Your task to perform on an android device: To fix my window hinges, I want to search for a hammer drill machine on the DHgate app. 
Image 0: 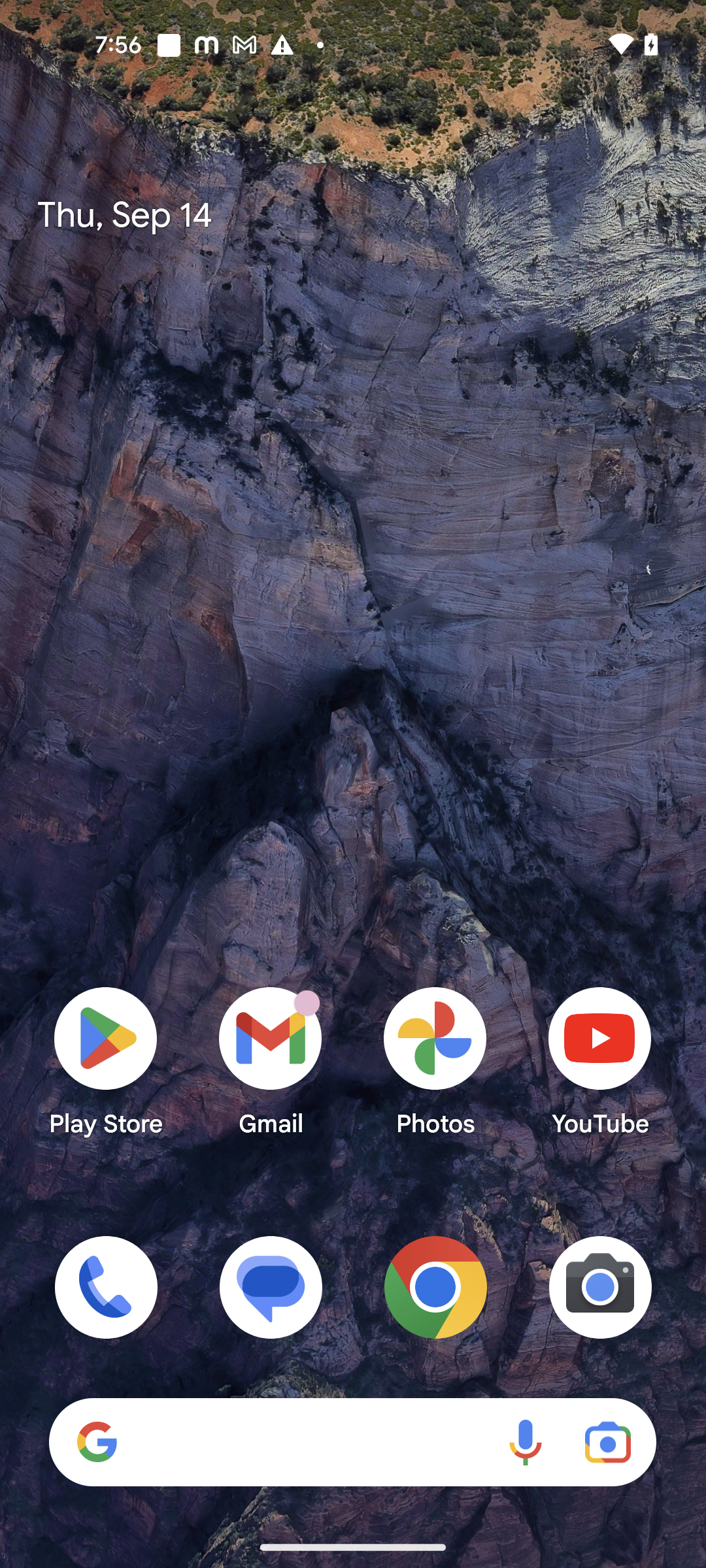
Open DHgate app
Step 0: open app "DHgate"
Image 1: 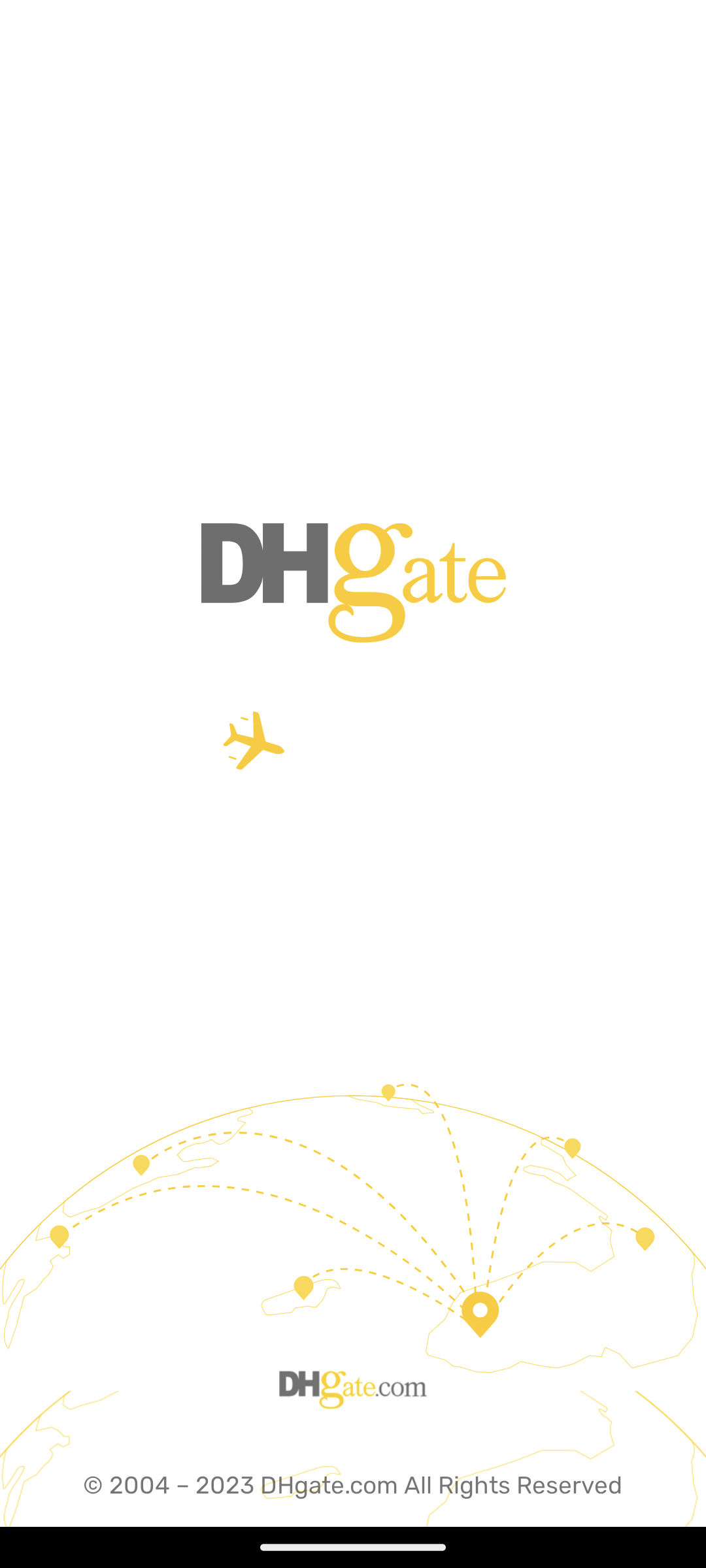
Open DHgate app
Step 1: wait
Image 2: 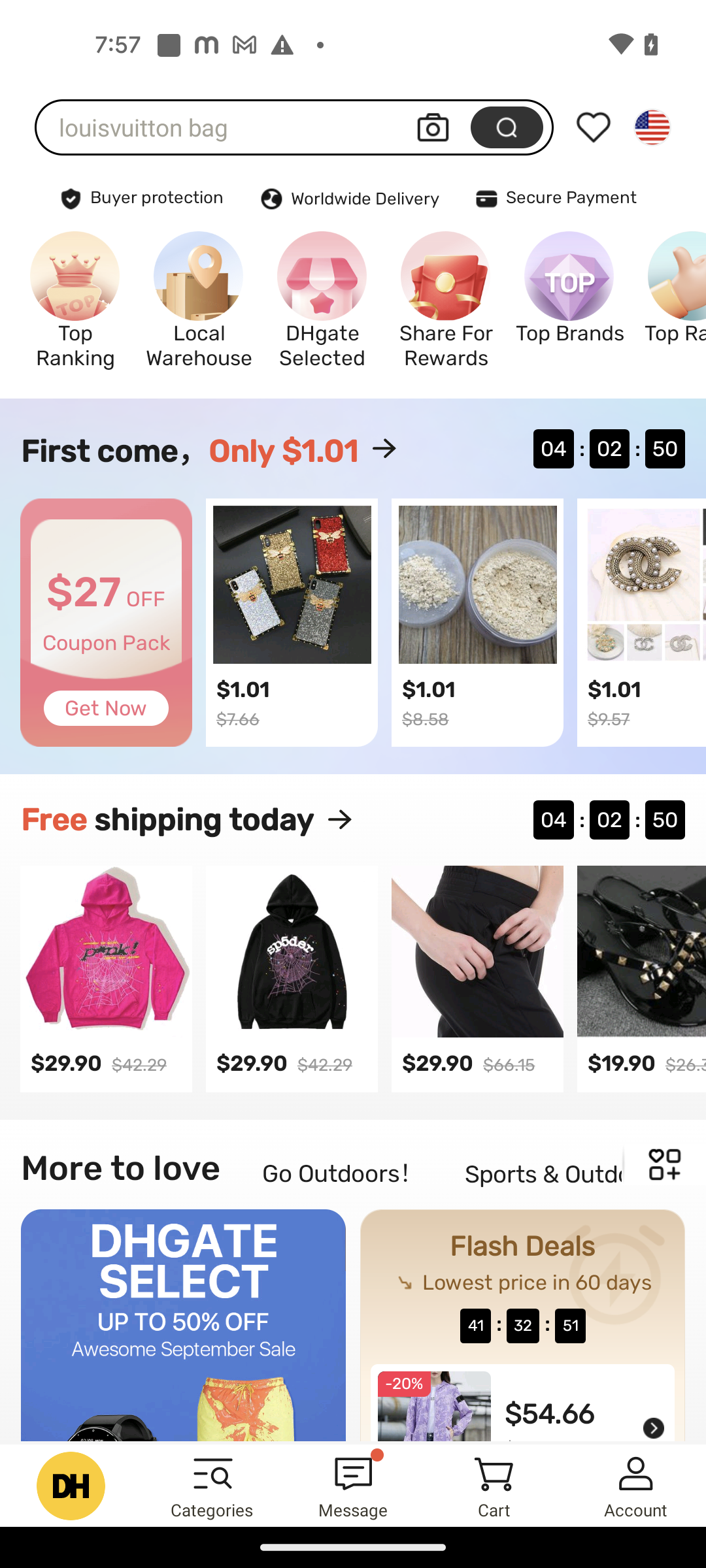
Click on the search bar
Step 2: click (225, 127)
Image 3: 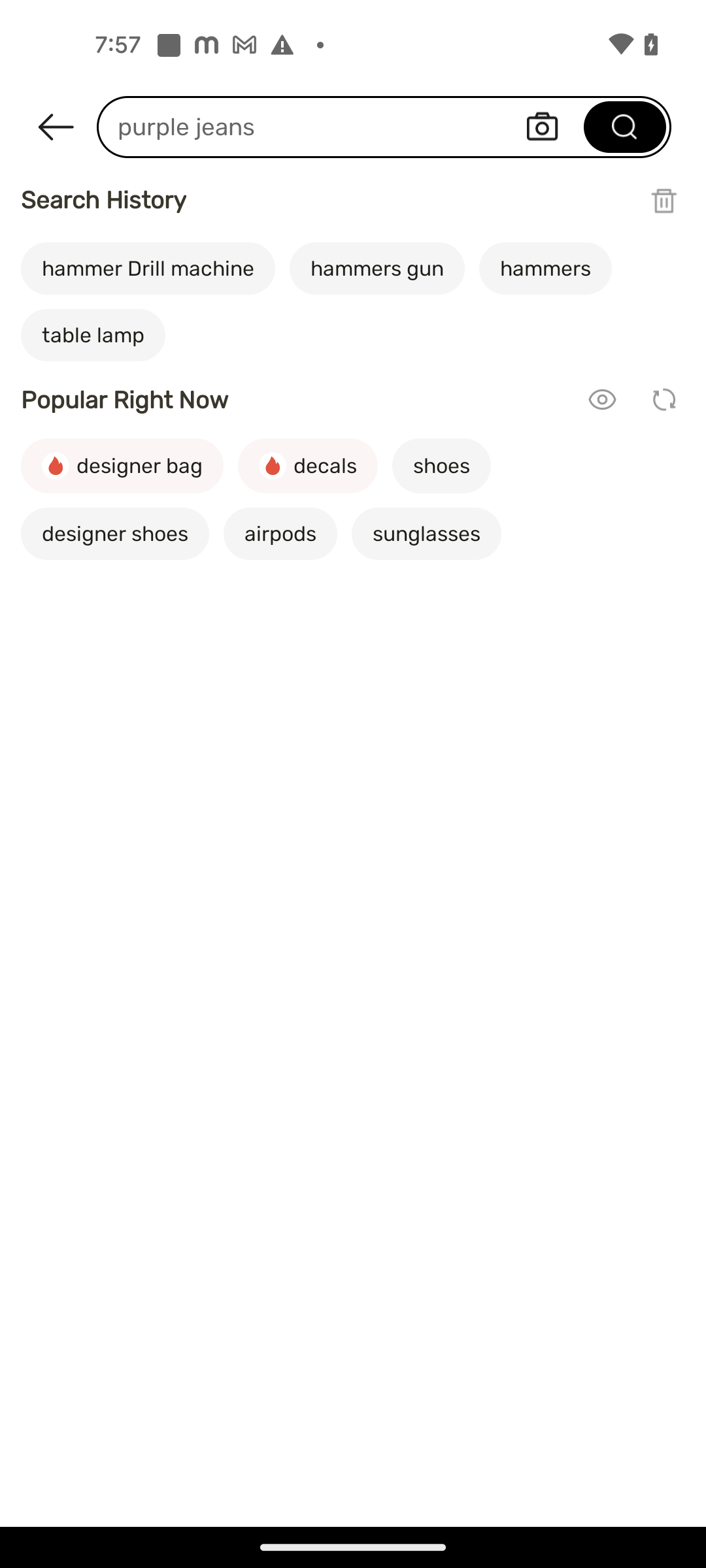
Search for Hammer drill machine
Step 3: type "Hammer Drill machine"